Your task to perform on an android device: I want to look up the term "demoralized" in the book "The Nightingale" to comprehend the phrase.
Image 0: 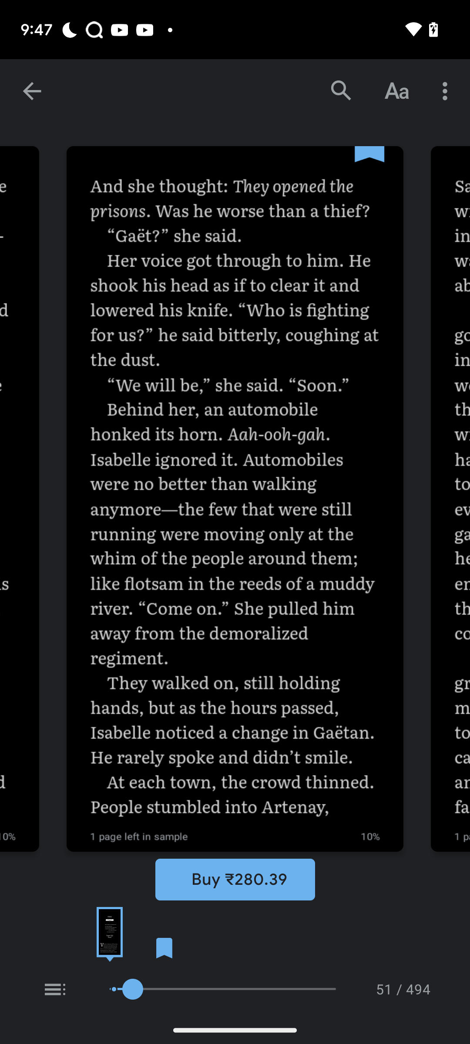
Click on the search icon at the top of the screen
Step 0: click (341, 91)
Image 1: 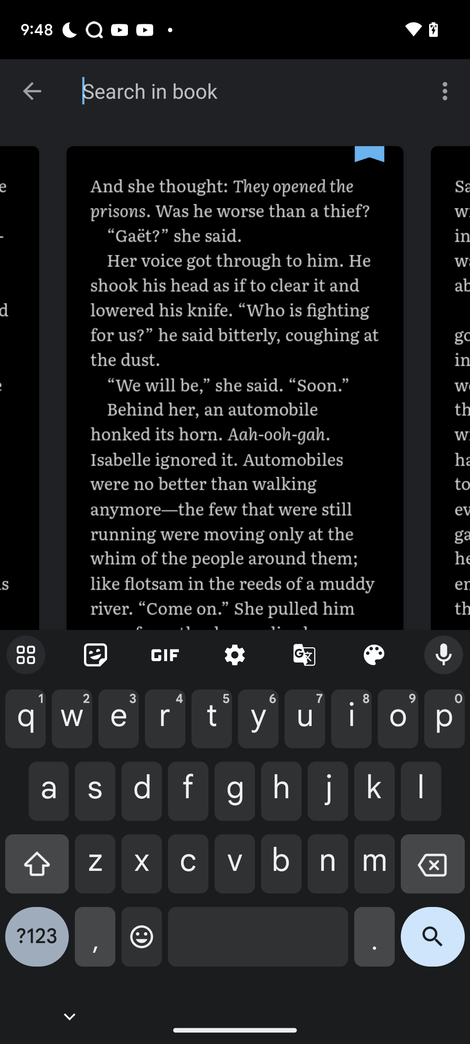
Enter Demoralized in the search textbox
Step 1: type "demoralized"
Image 2: 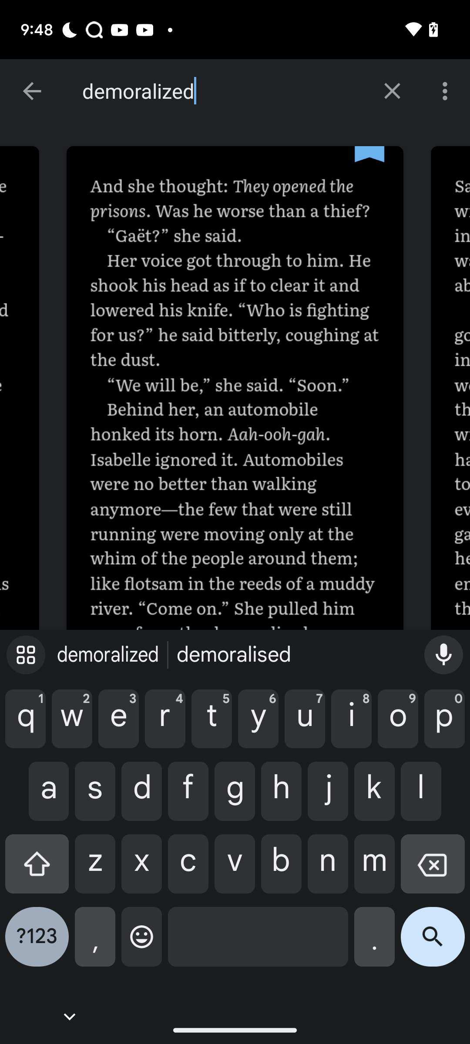
Click on the search icon in the keypad
Step 2: click (433, 944)